Your task to perform on an android device: I'd like to read the  customer reviews so that It can be easy to make a good decision.
Image 0: 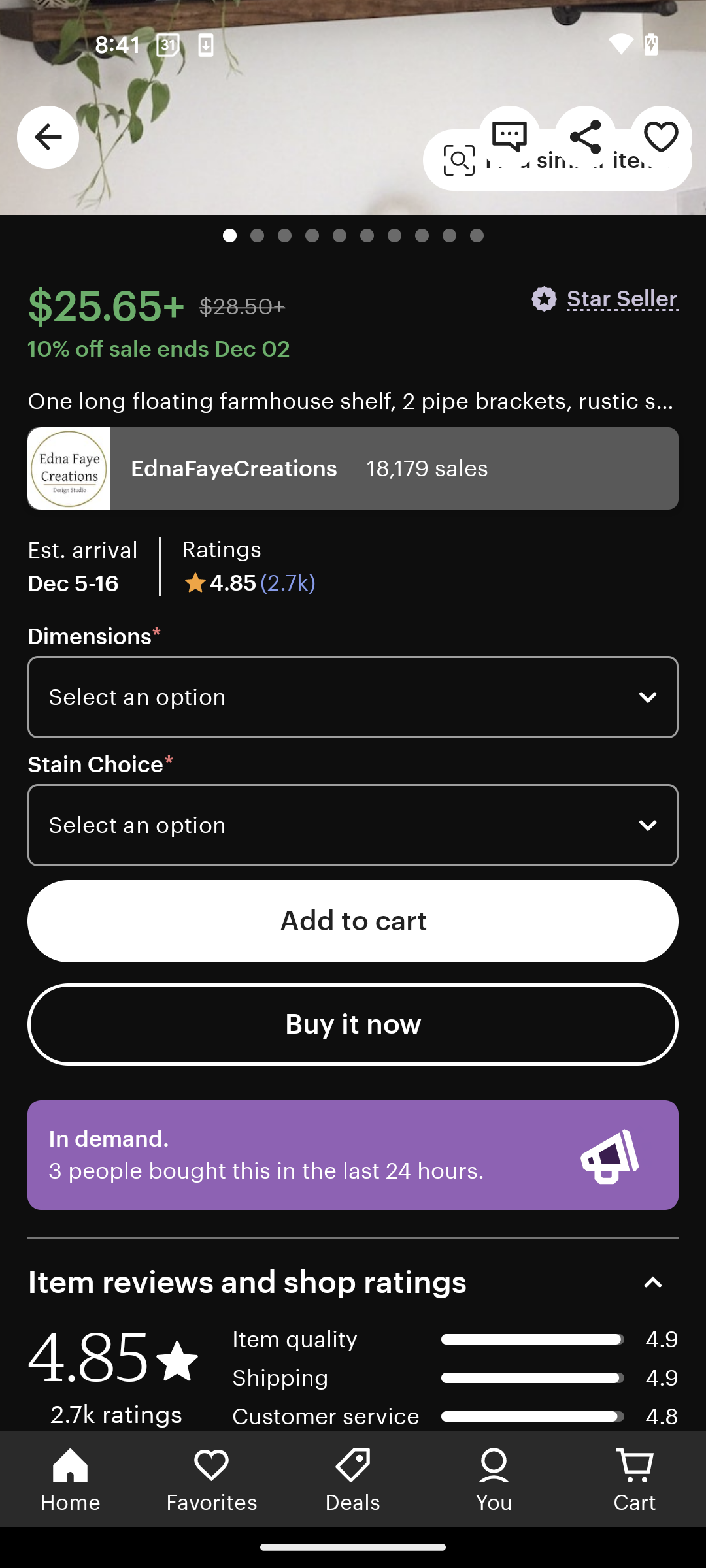
scroll down to see reviews
Step 0: scroll down
Image 1: 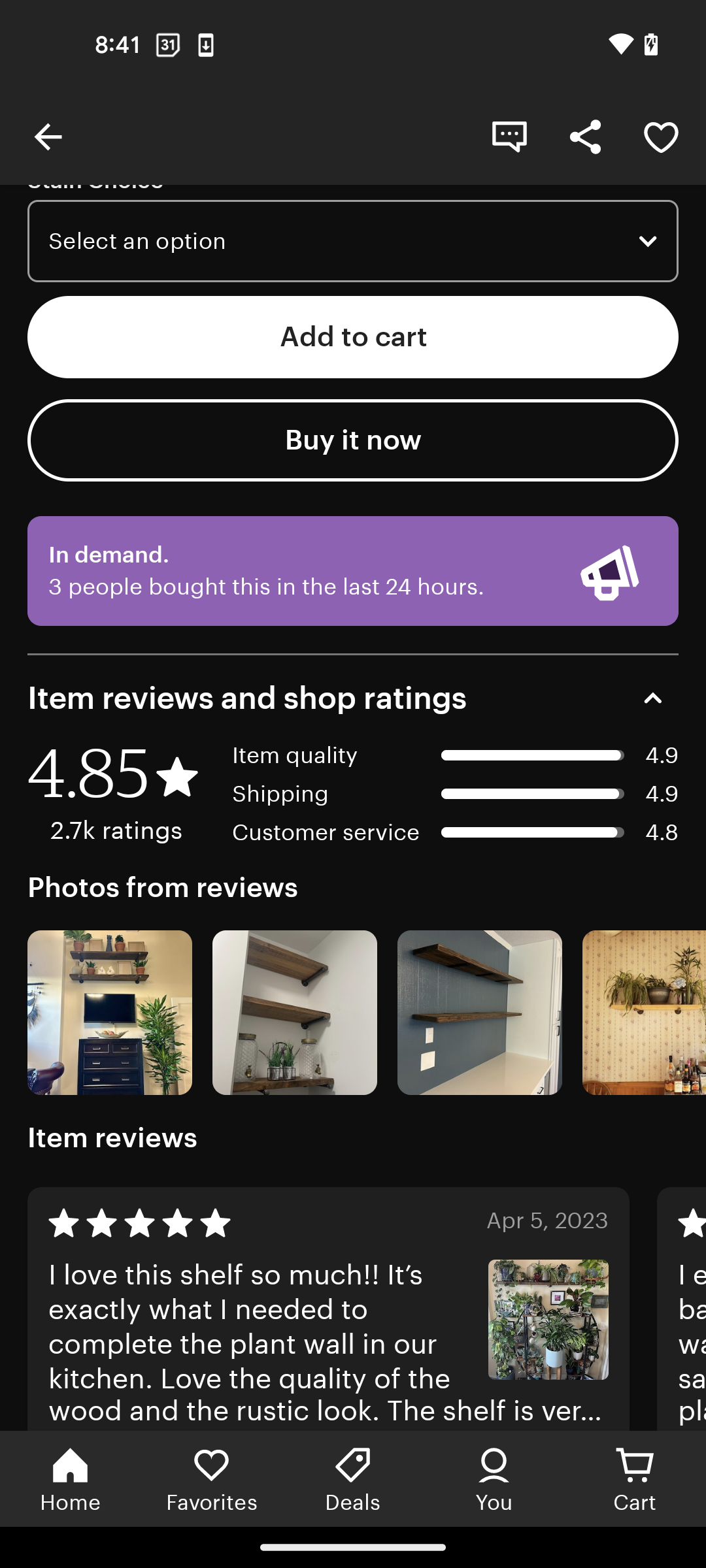
scroll down to see reviews
Step 1: scroll down
Image 2: 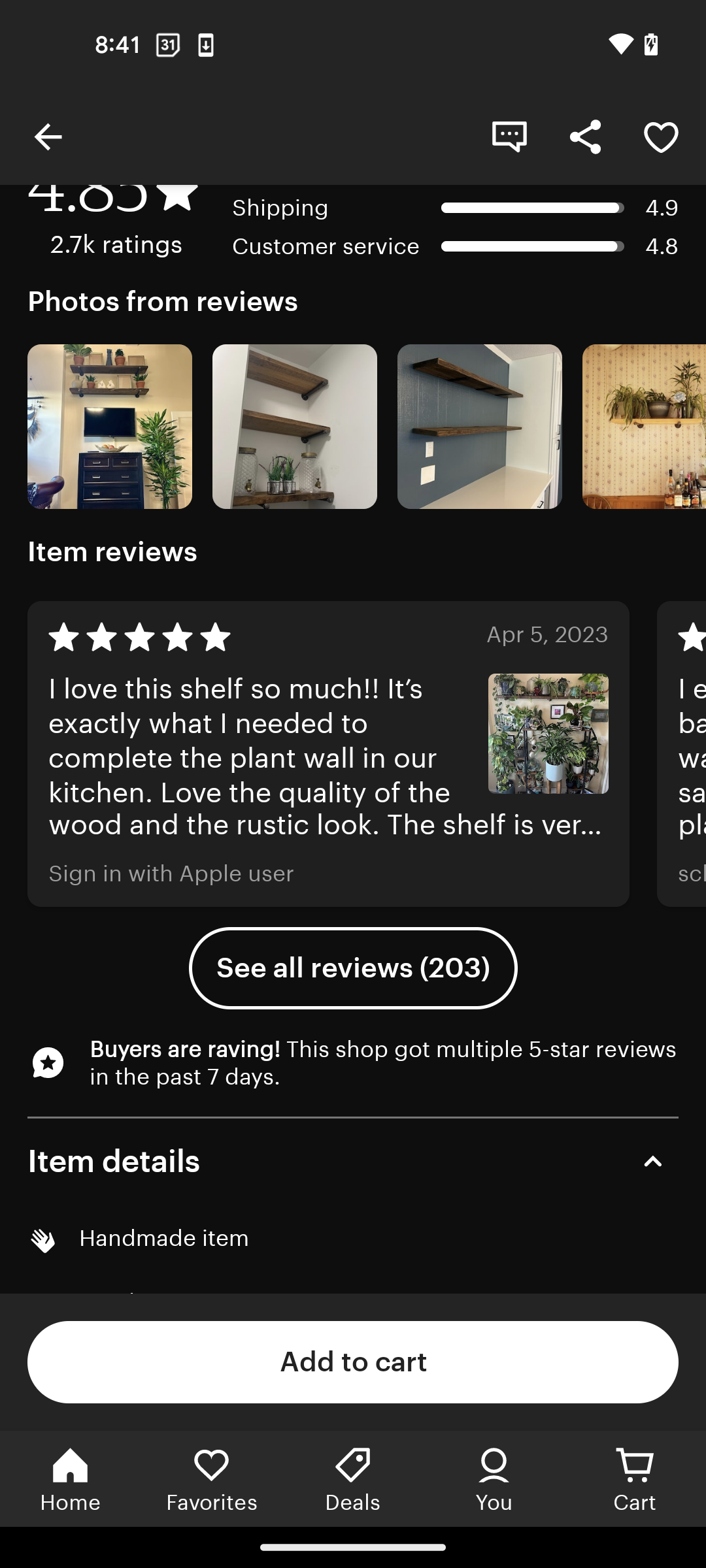
click on see all reviews
Step 2: click (353, 968)